Your task to perform on an android device: In the Amtrak app, I need to look up the train schedules from New York to Washington for September 15, 2023 and return on September 18, 2023  , since I would like to explore new places.
Image 0: 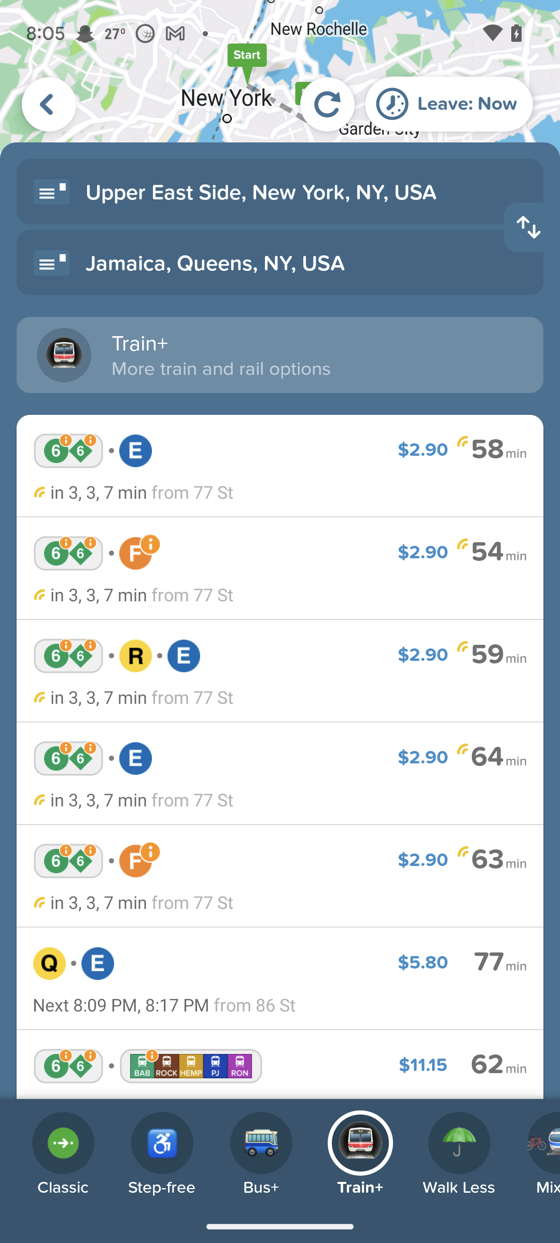
Open the Amtrak app
Step 0: open app "Amtrak"
Image 1: 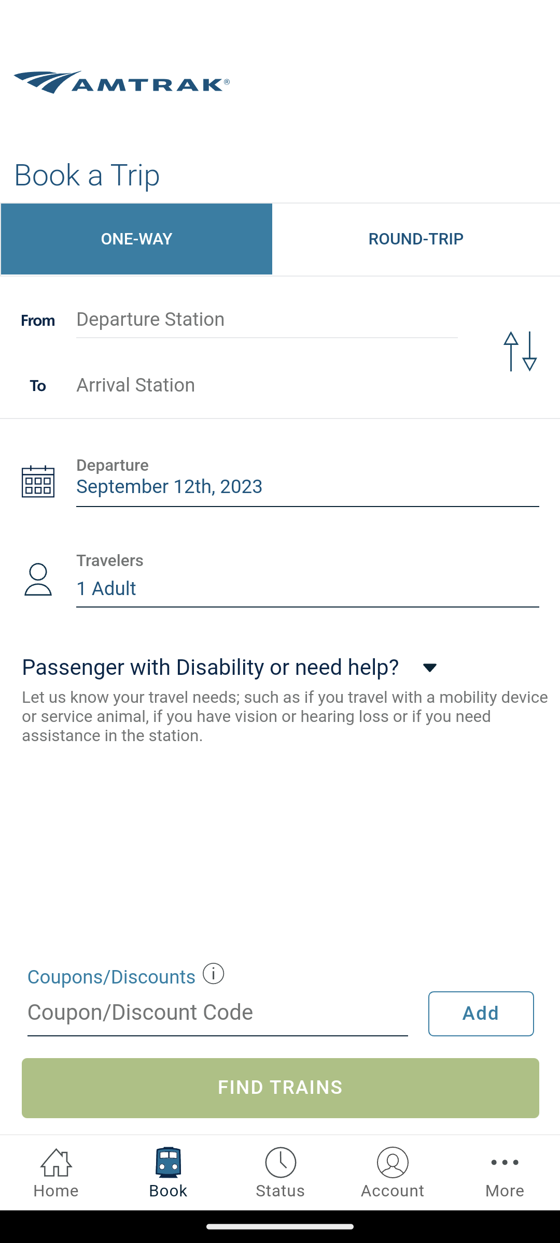
Click on the round trip tab
Step 1: click (416, 238)
Image 2: 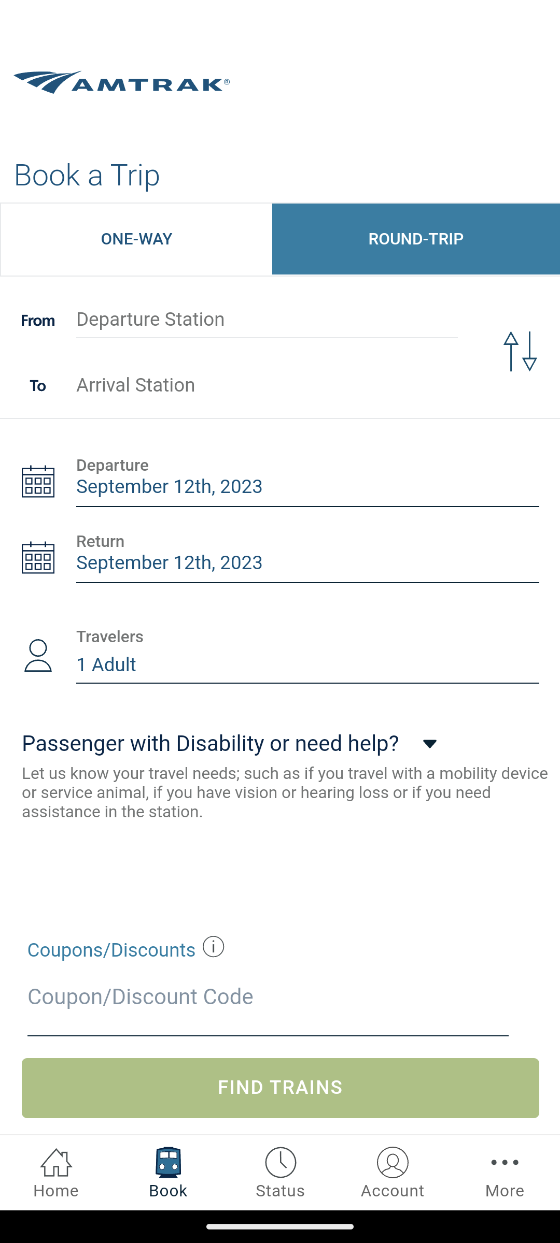
Click on the departure station text box
Step 2: click (267, 319)
Image 3: 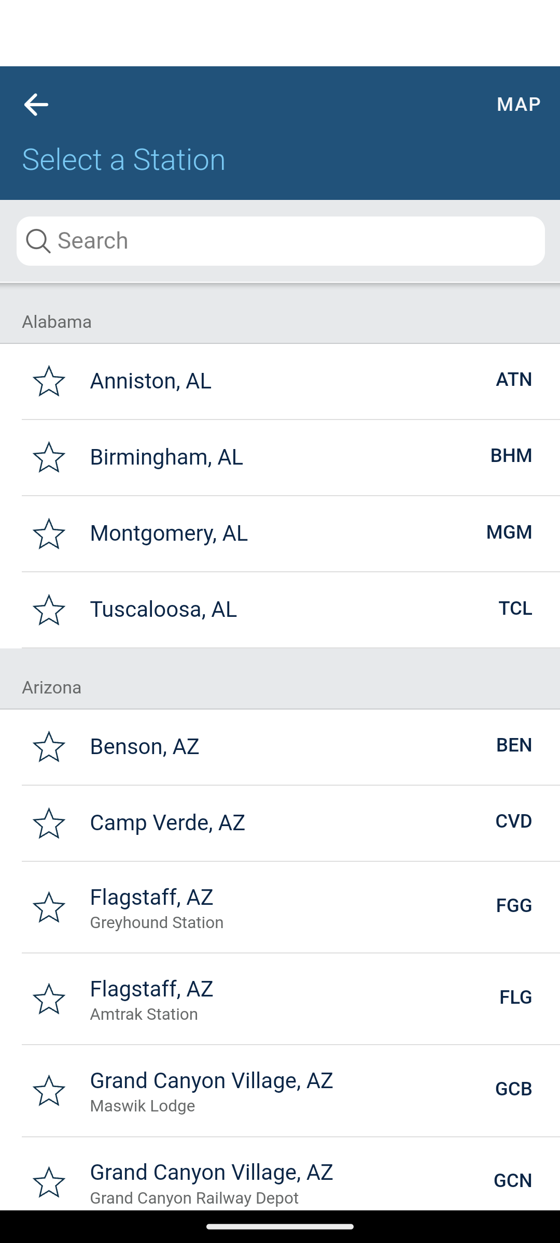
Click on the search bar 
Step 3: click (416, 238)
Image 4: 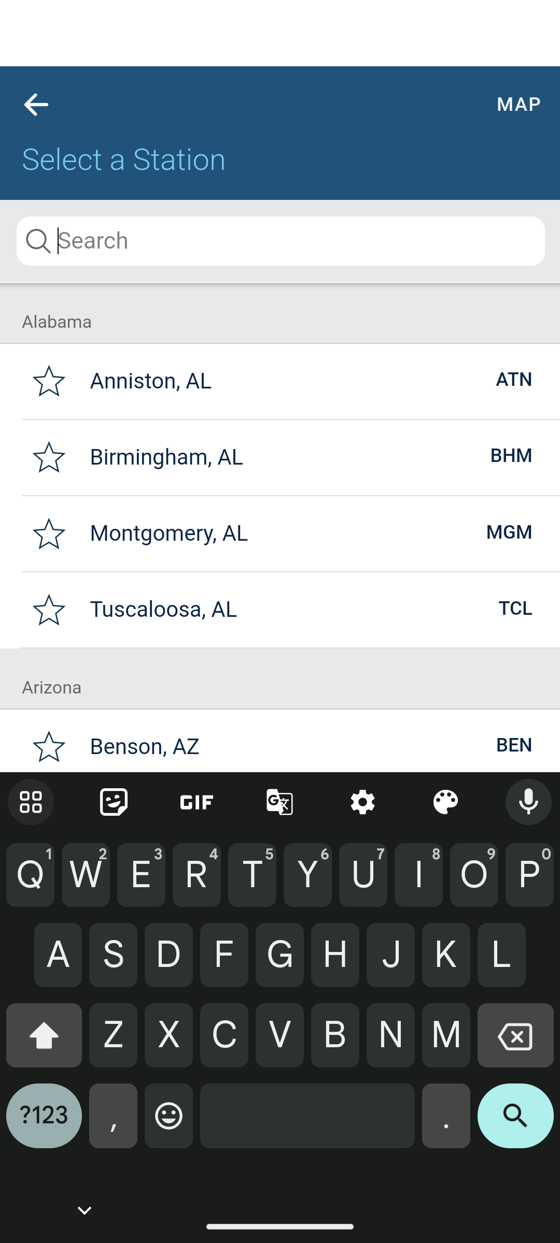
Search for new york
Step 4: type "New York"
Image 5: 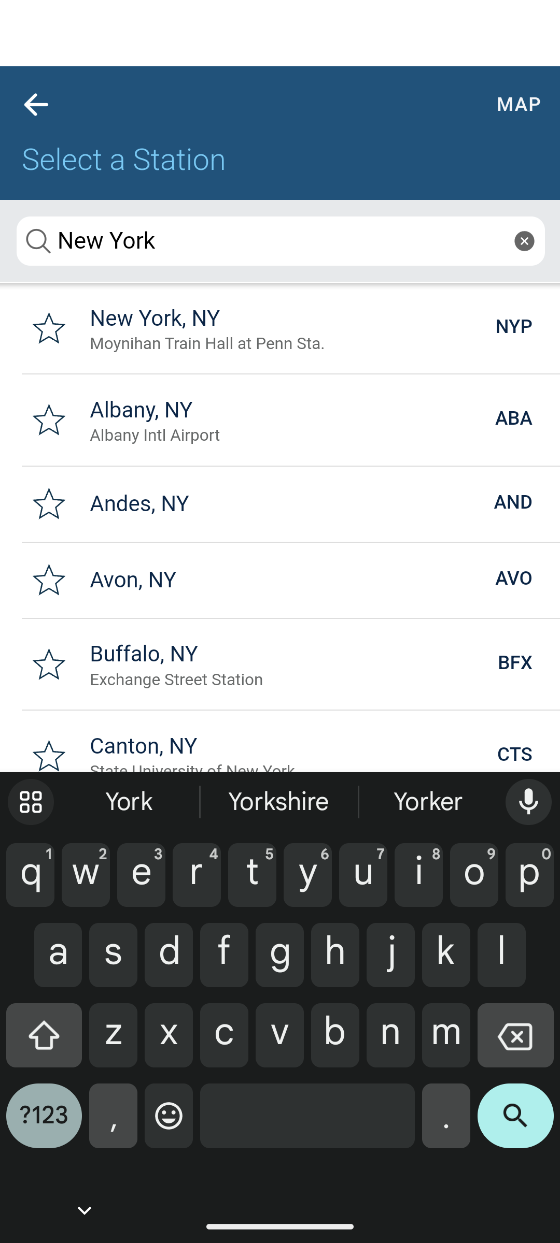
Click on the first suggested result
Step 5: click (267, 319)
Image 6: 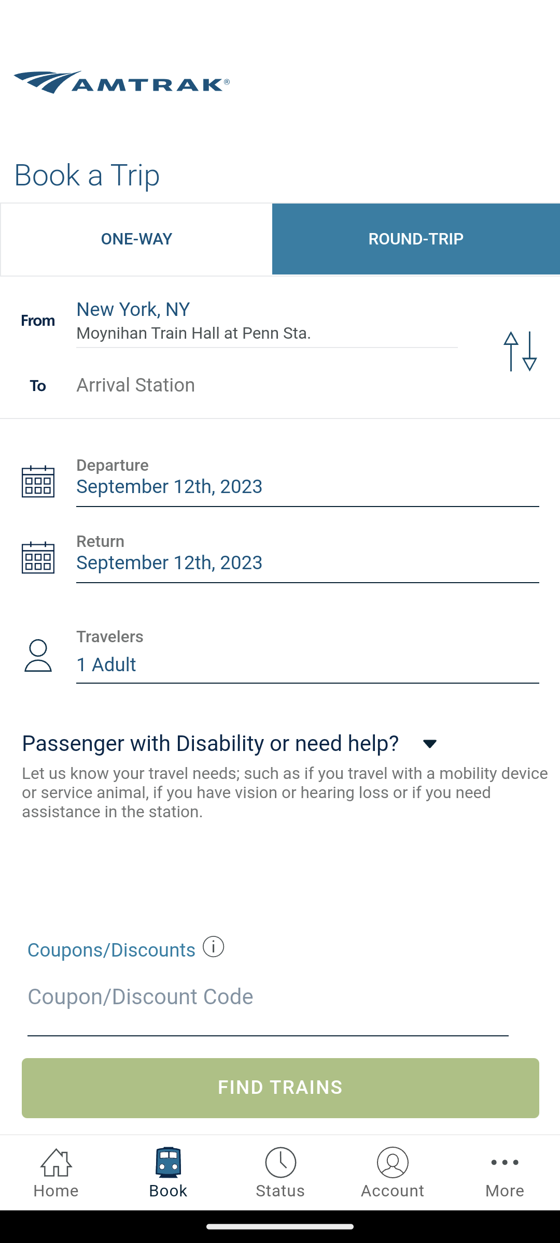
Click on the arrival station text box
Step 6: click (267, 385)
Image 7: 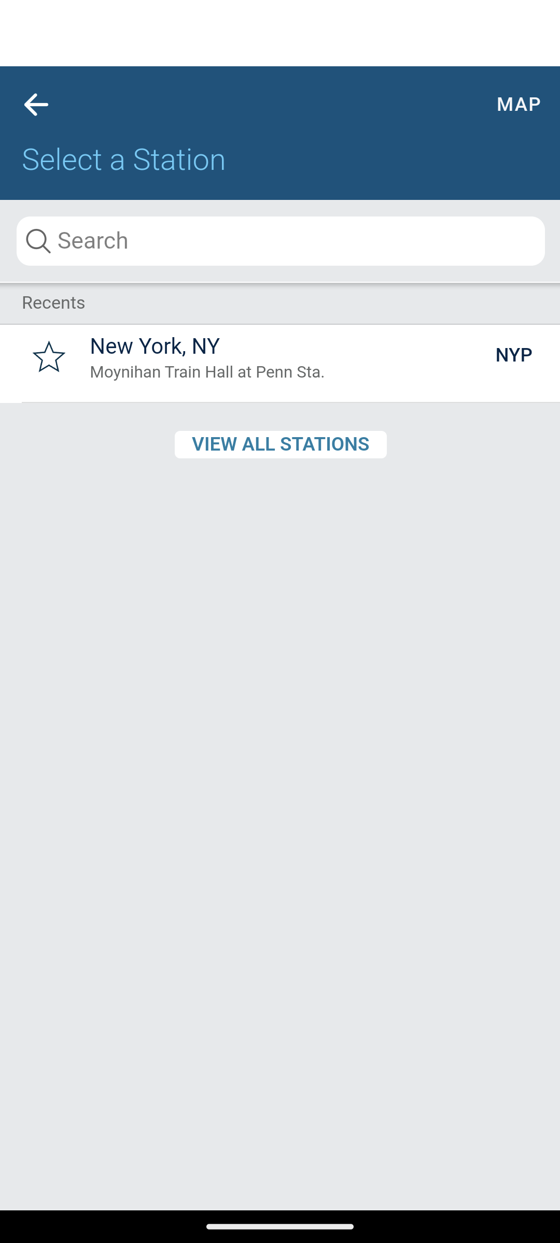
Click on the search bar 
Step 7: click (416, 238)
Image 8: 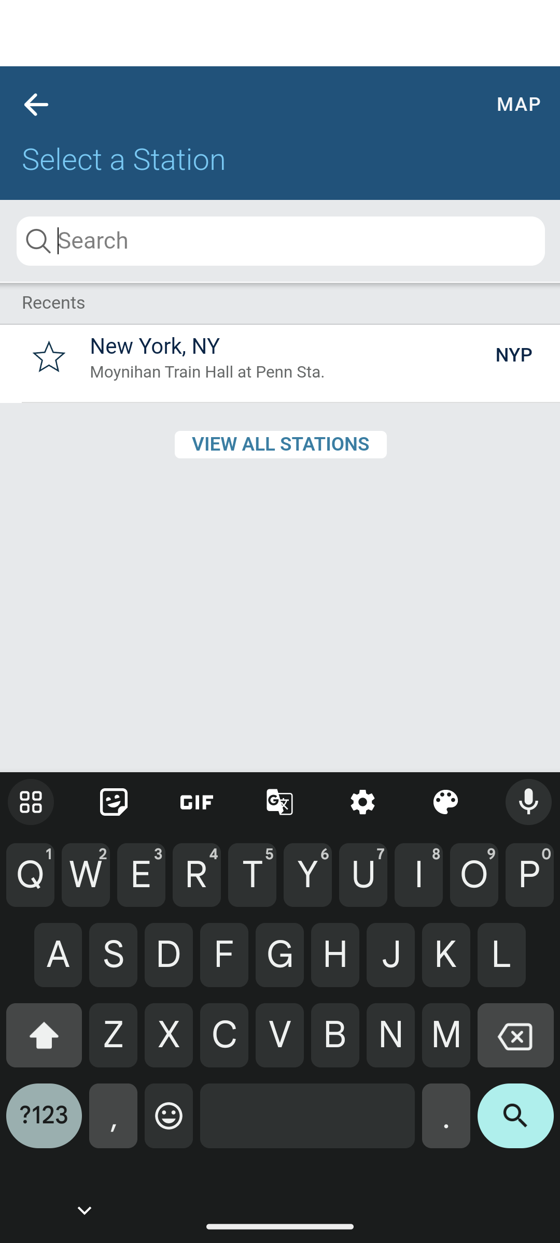
Search for Washington
Step 8: type "Washington"
Image 9: 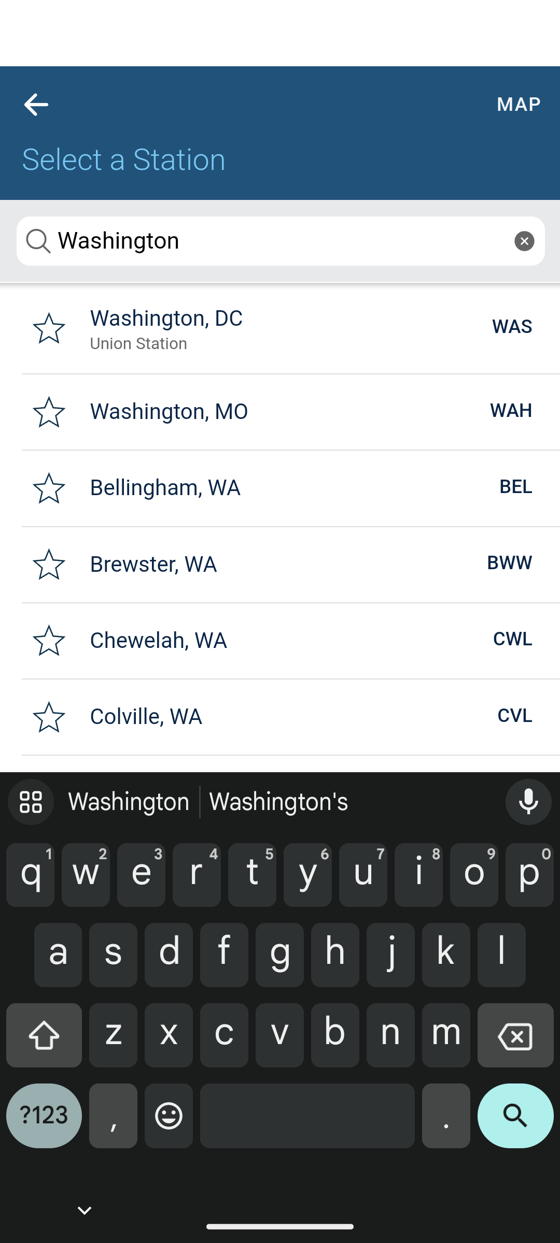
Click on the first suggested result
Step 9: click (267, 320)
Image 10: 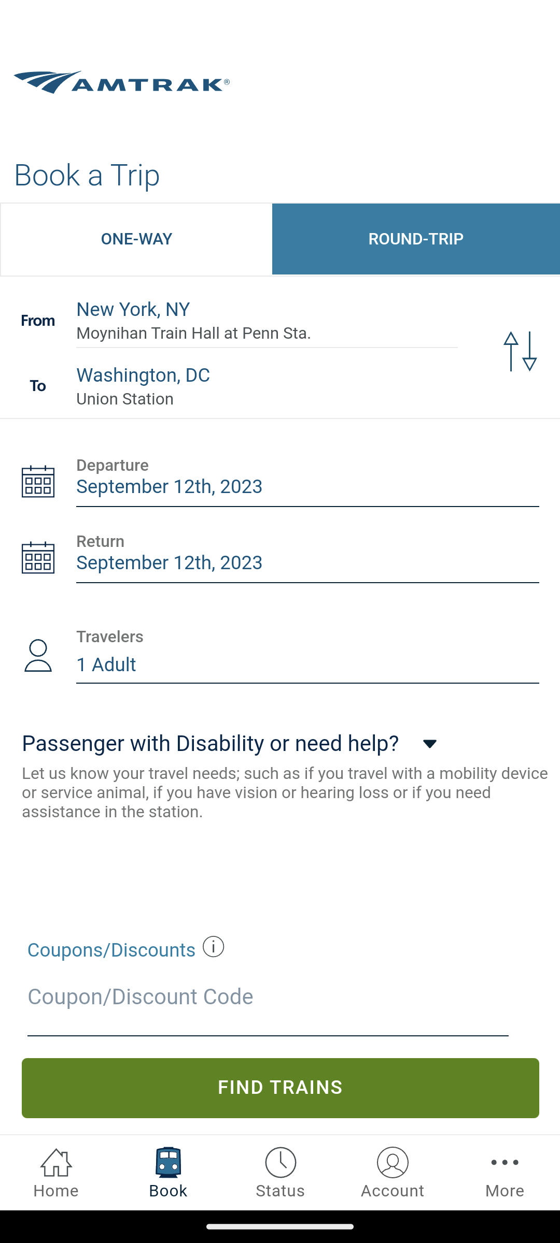
Click on the departure date
Step 10: click (308, 486)
Image 11: 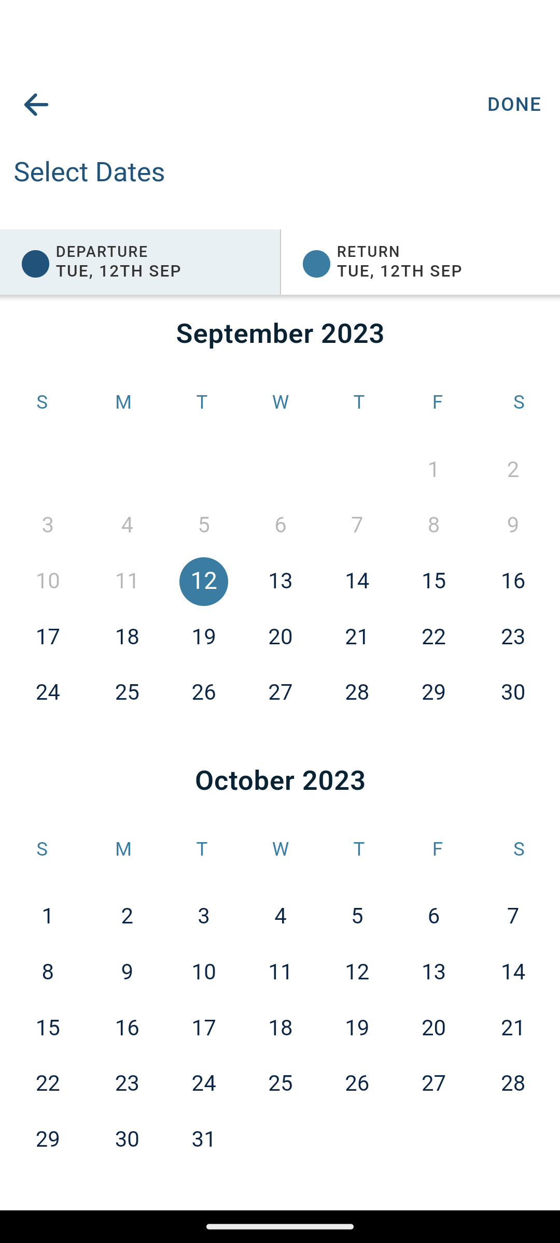
Set the departure date as 15th september
Step 11: click (433, 581)
Image 12: 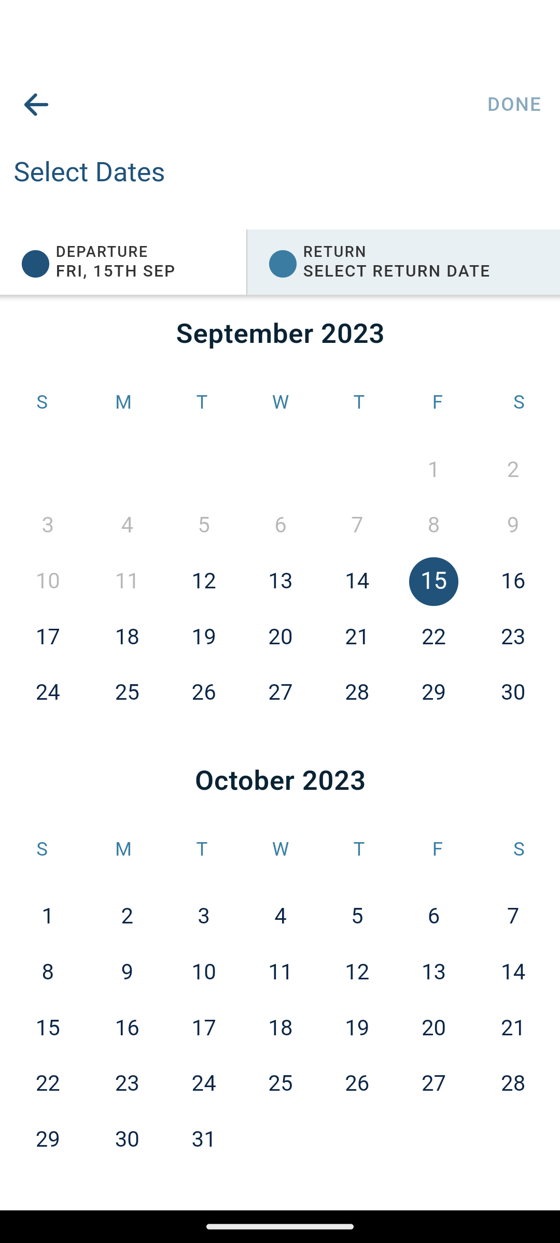
Select the return date as 18th september
Step 12: click (127, 637)
Image 13: 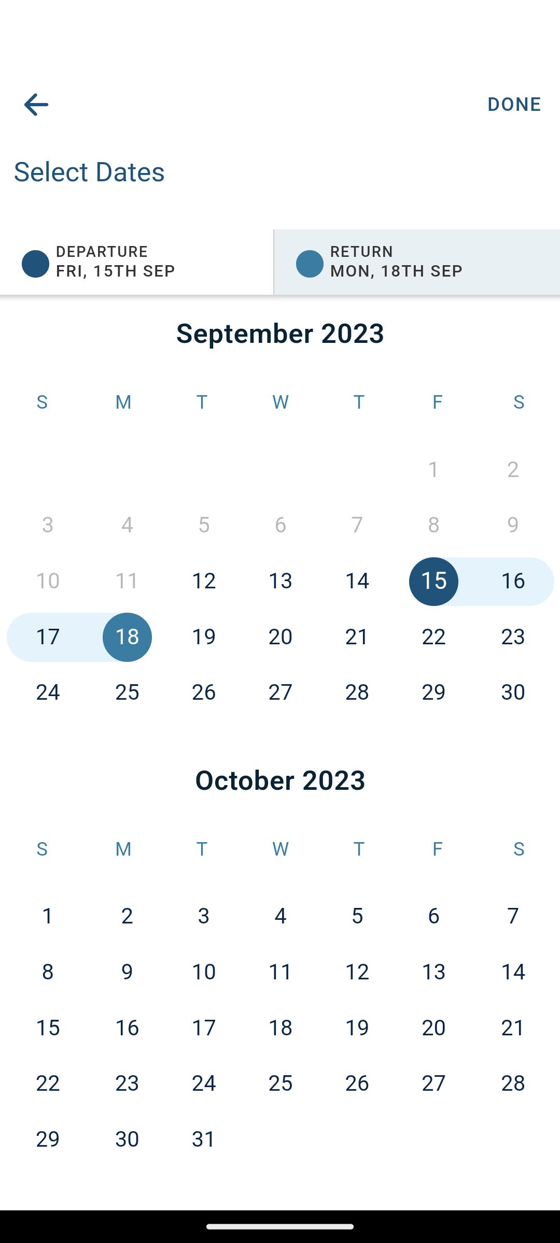
Click on the done button at the top right corner of the screen
Step 13: click (514, 104)
Image 14: 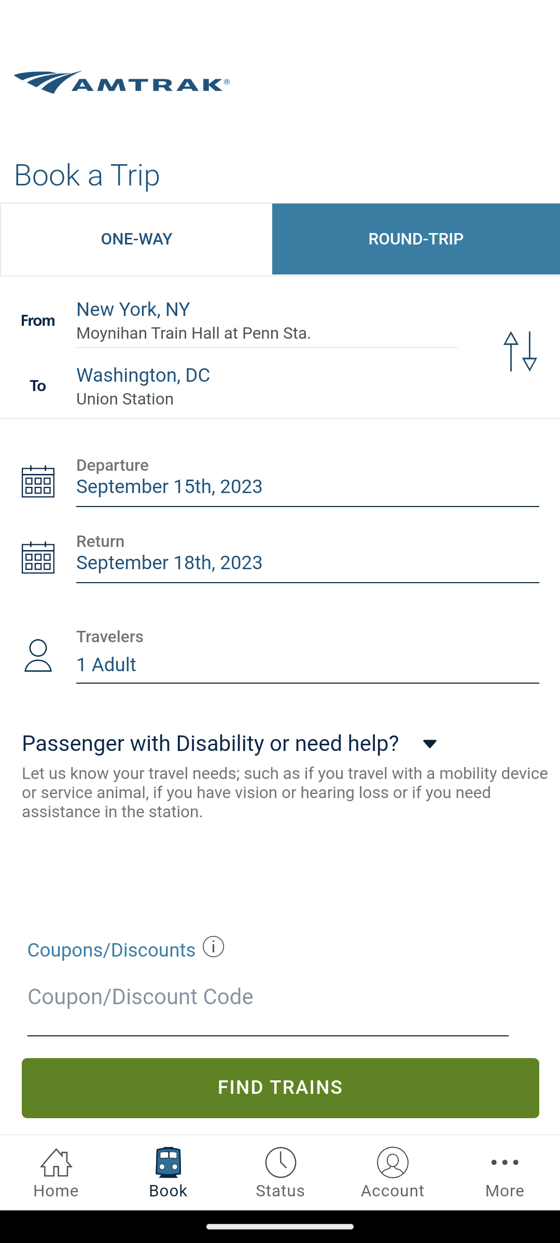
Click on the find trains button 
Step 14: click (281, 1088)
Image 15: 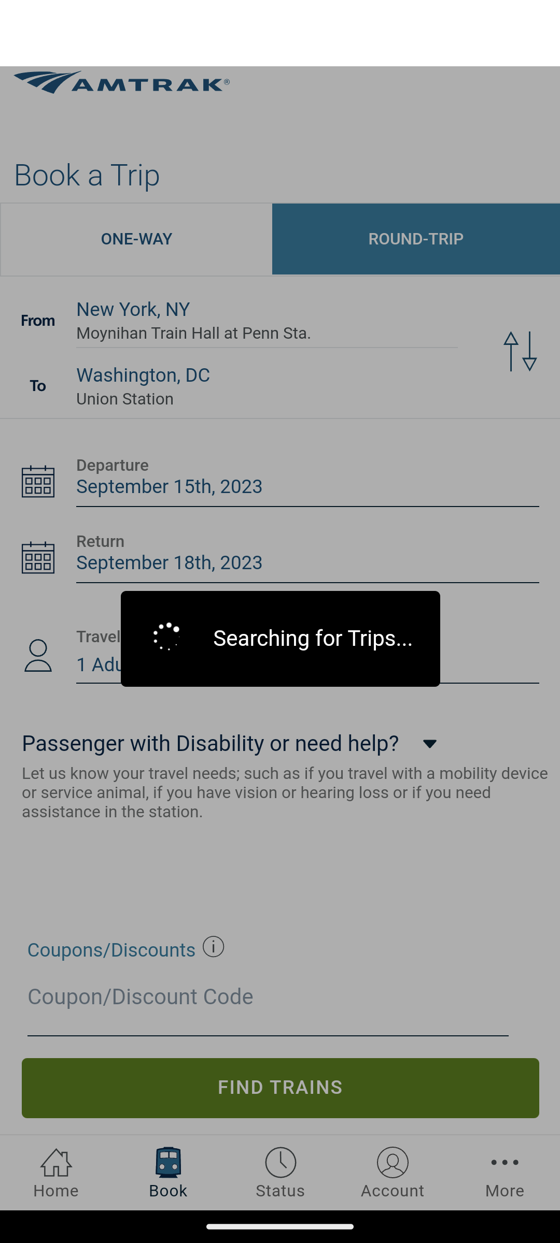
Click on the find trains button 
Step 15: wait